Your task to perform on an android device: In the Flora app, I want to get the care tips of the umbrella tree 
Image 0: 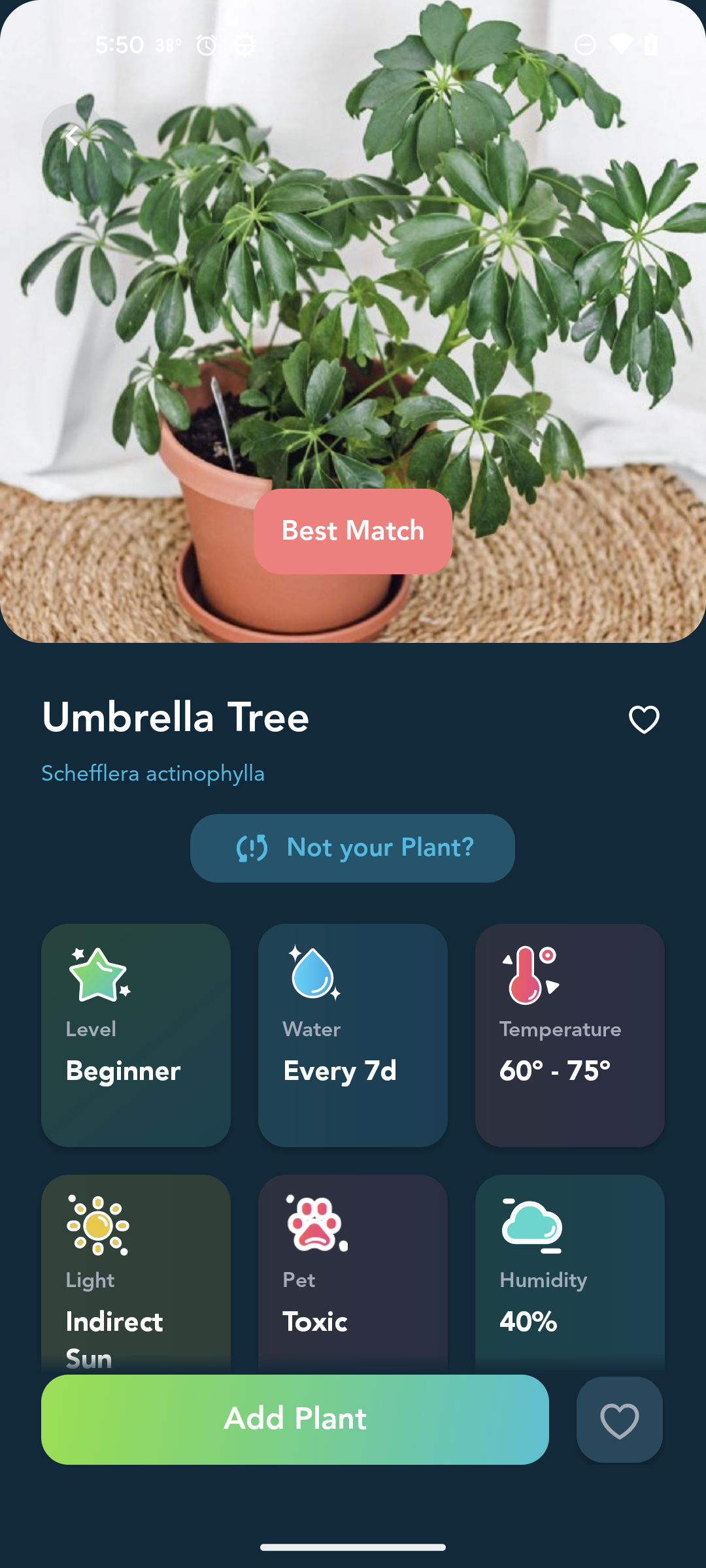
Swipe up to see the care tip option 
Step 0: scroll down
Image 1: 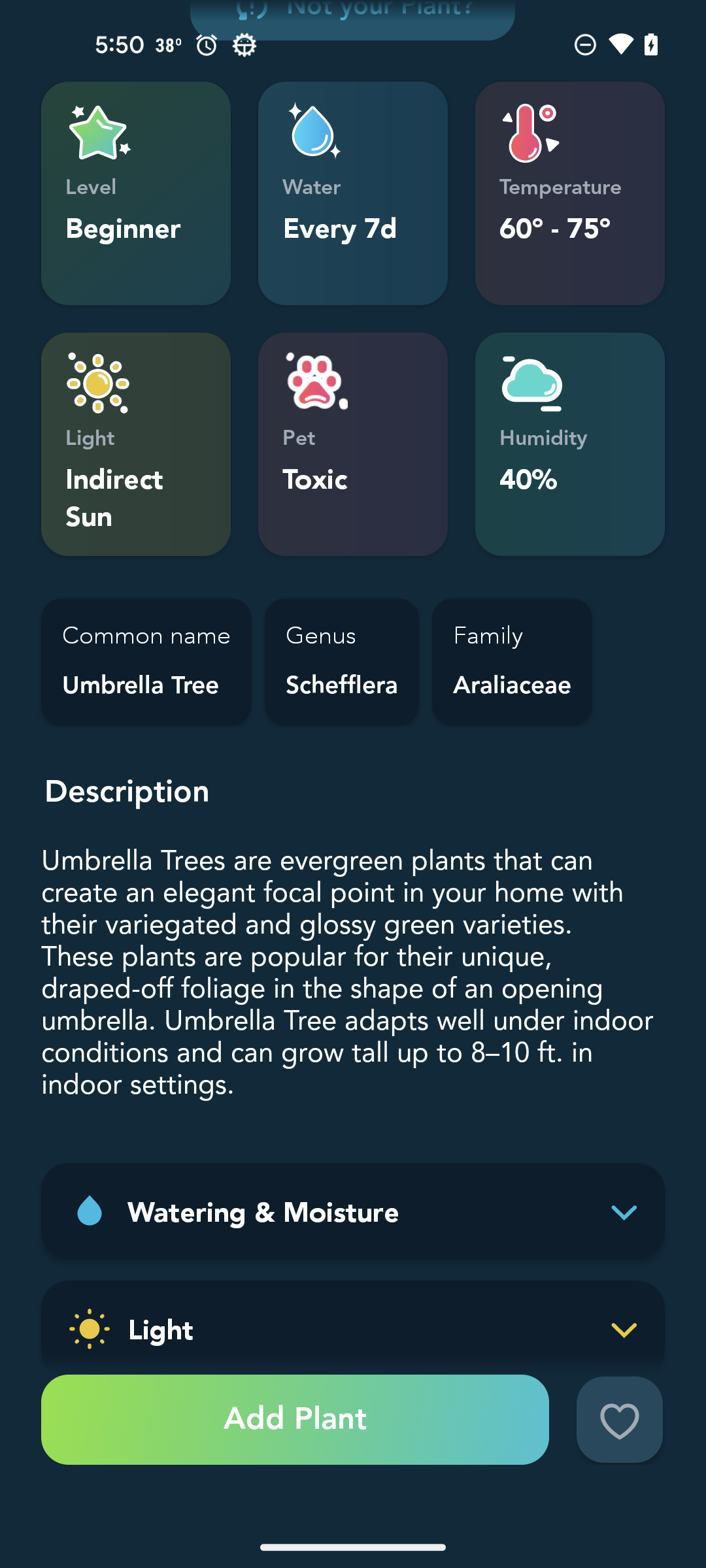
Swipe up to see the care tip option 
Step 1: scroll down